Your task to perform on an android device: I was at home alone and bored, so I decided to listen to some Martin Garrix music on the YouTube app
Image 2: 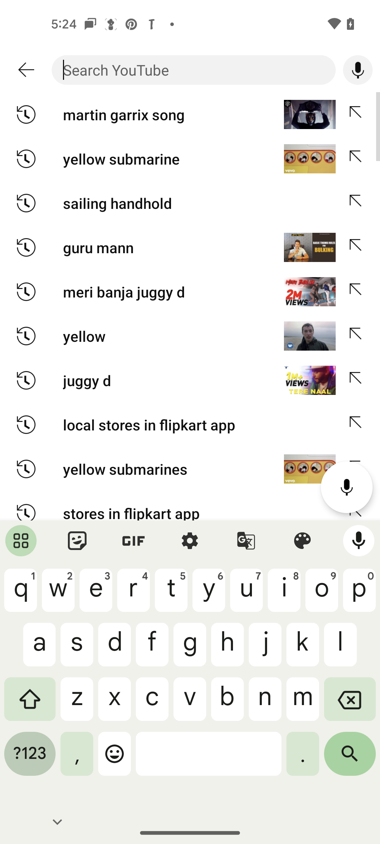
search for martin garrix song
Step 2: type "Martin garrix song"
Image 3: 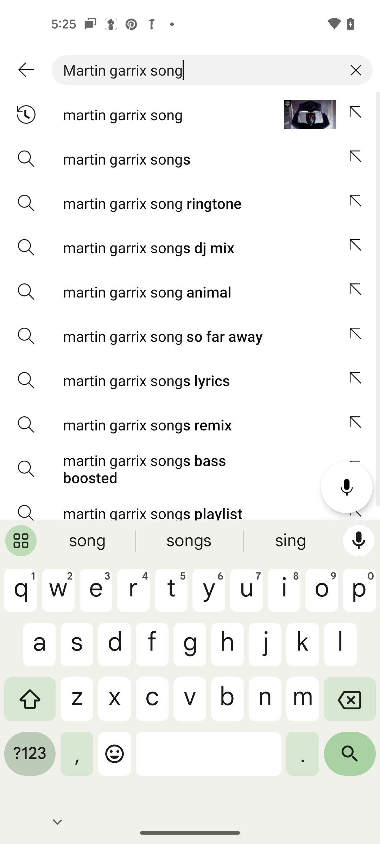
click on the search icon
Step 3: click (350, 759)